Your task to perform on an android device: Add the APPLE iphone 14(BLUE,128GB)to my cart on the Tata Neu app.
Image 0: 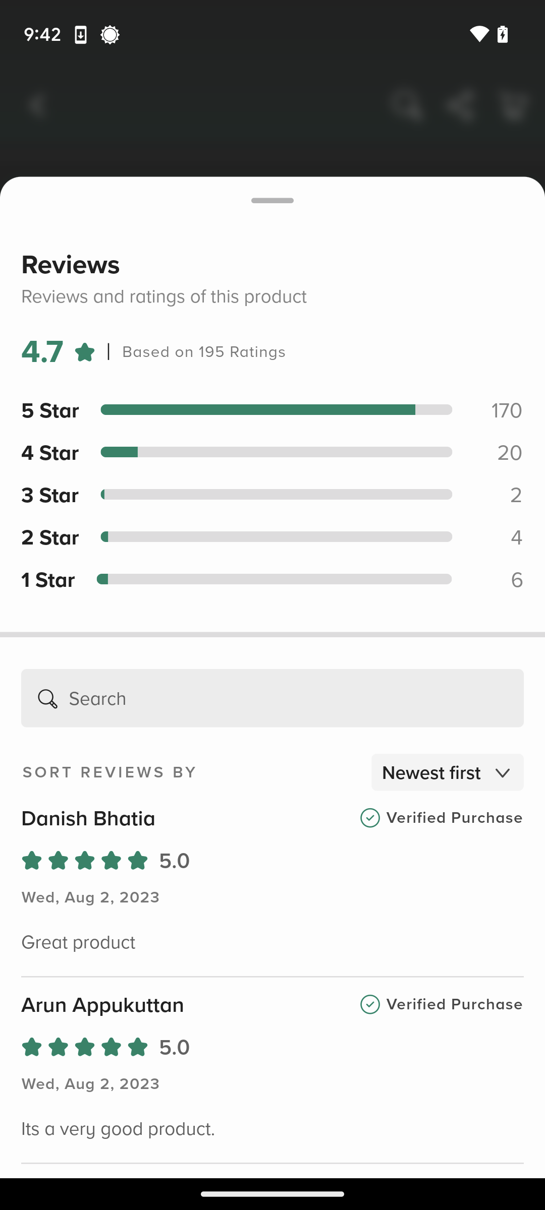
Go back.
Step 0: press back button
Image 1: 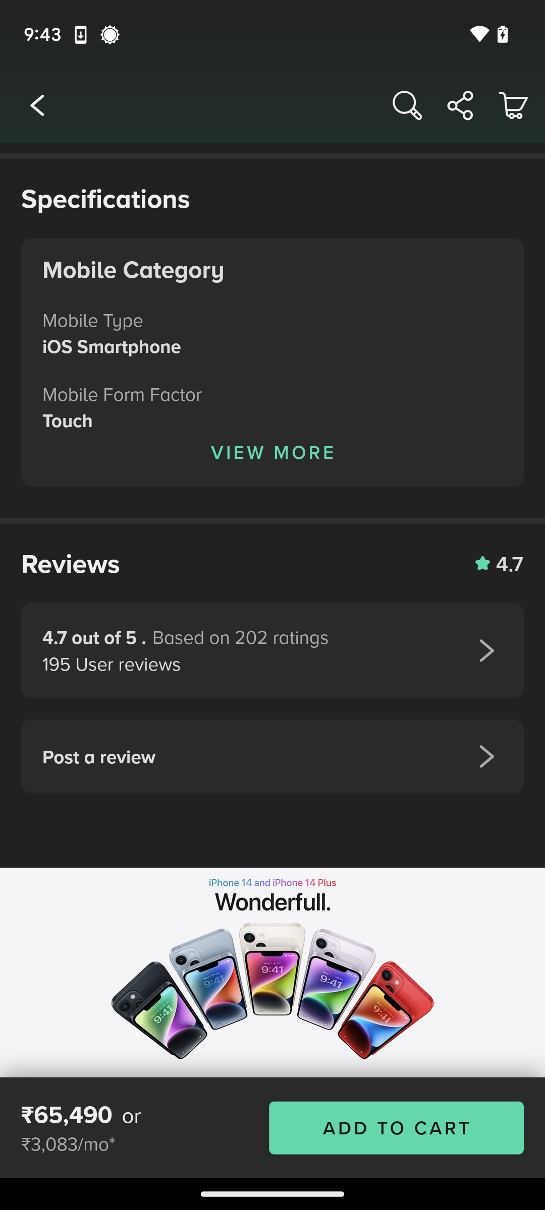
 Click on the Add to Cart at the bottom of the screen.
Step 1: click (396, 1128)